Your task to perform on an android device: I want to open this newly created document, so open this document in the OfficeSuite app.
Image 0: 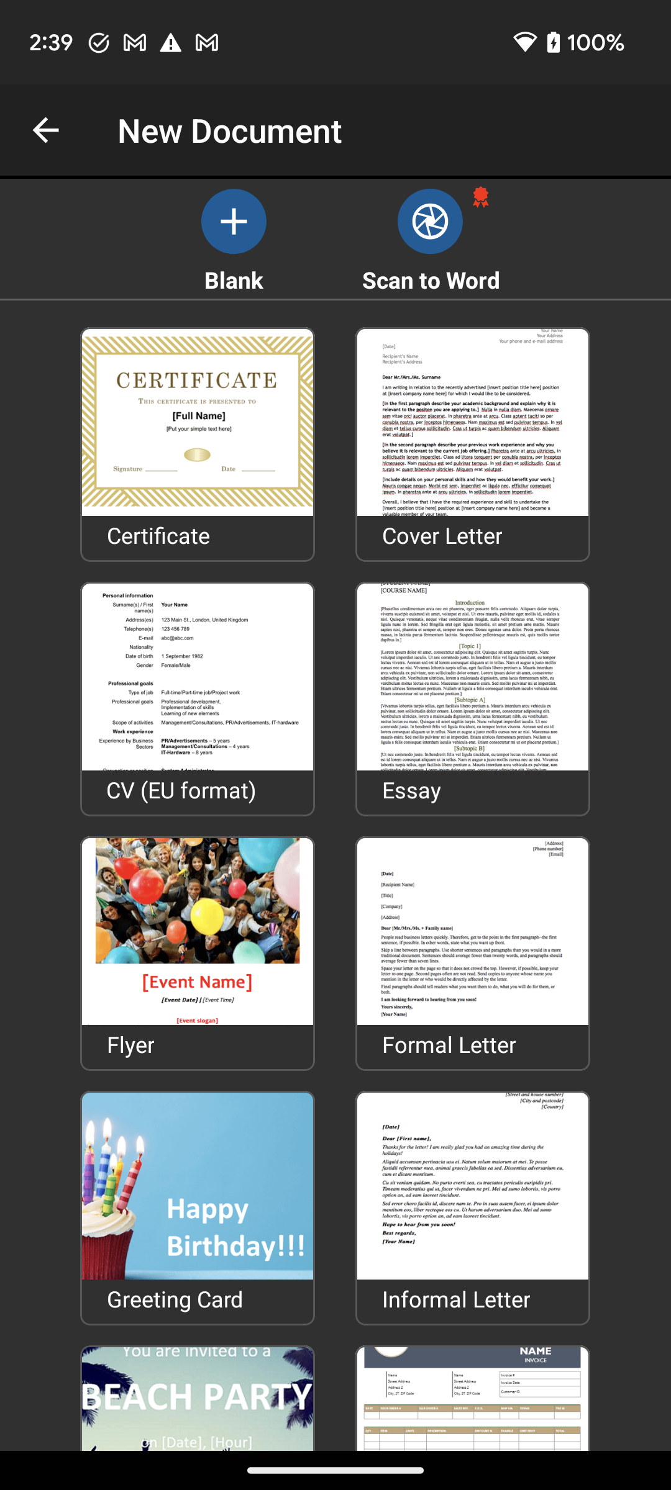
Go back to the previous page to view the newly created document.
Step 0: press back button
Image 1: 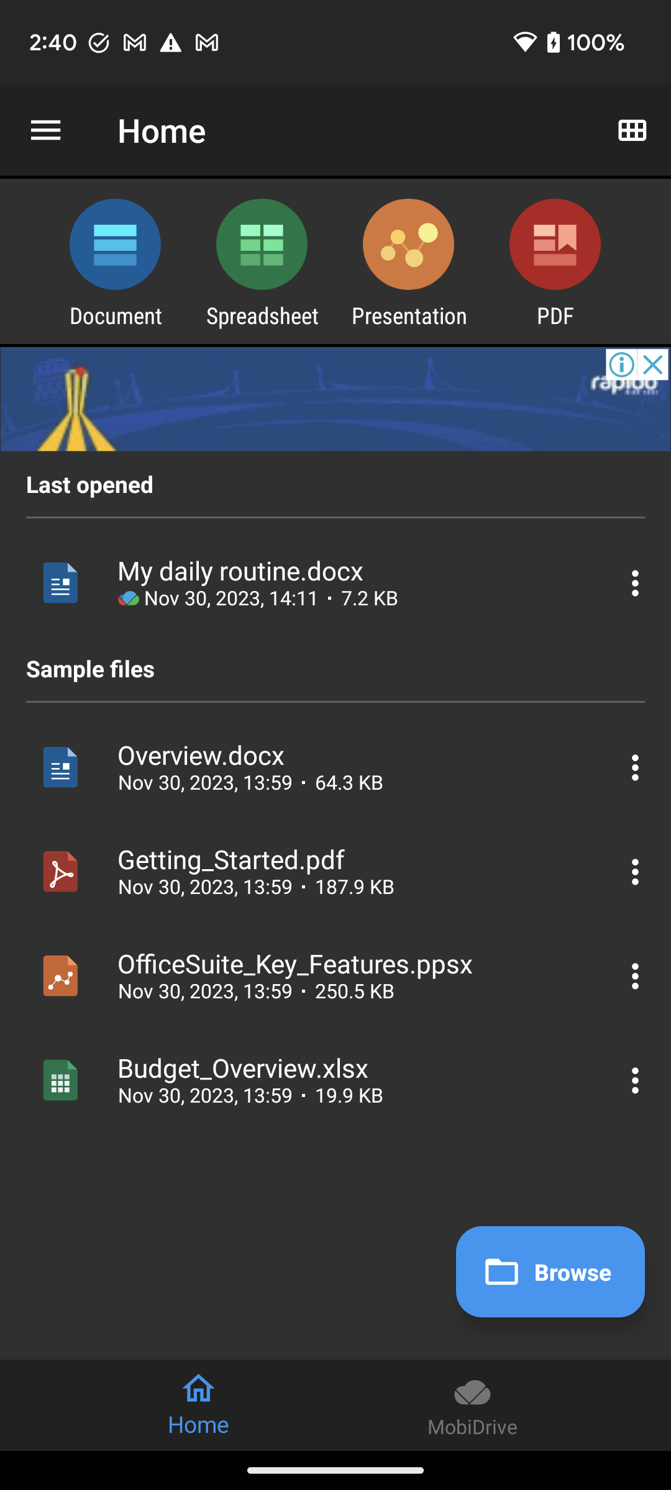
Click on the My daily routine document to open this document.
Step 1: click (240, 571)